Your task to perform on an android device:  Open the DigiCal App,  Open the Live Raters Meeting  Event Select the Add Reminder for notification and set the notification for 1 hour and 30 minutes before. 
Image 0: 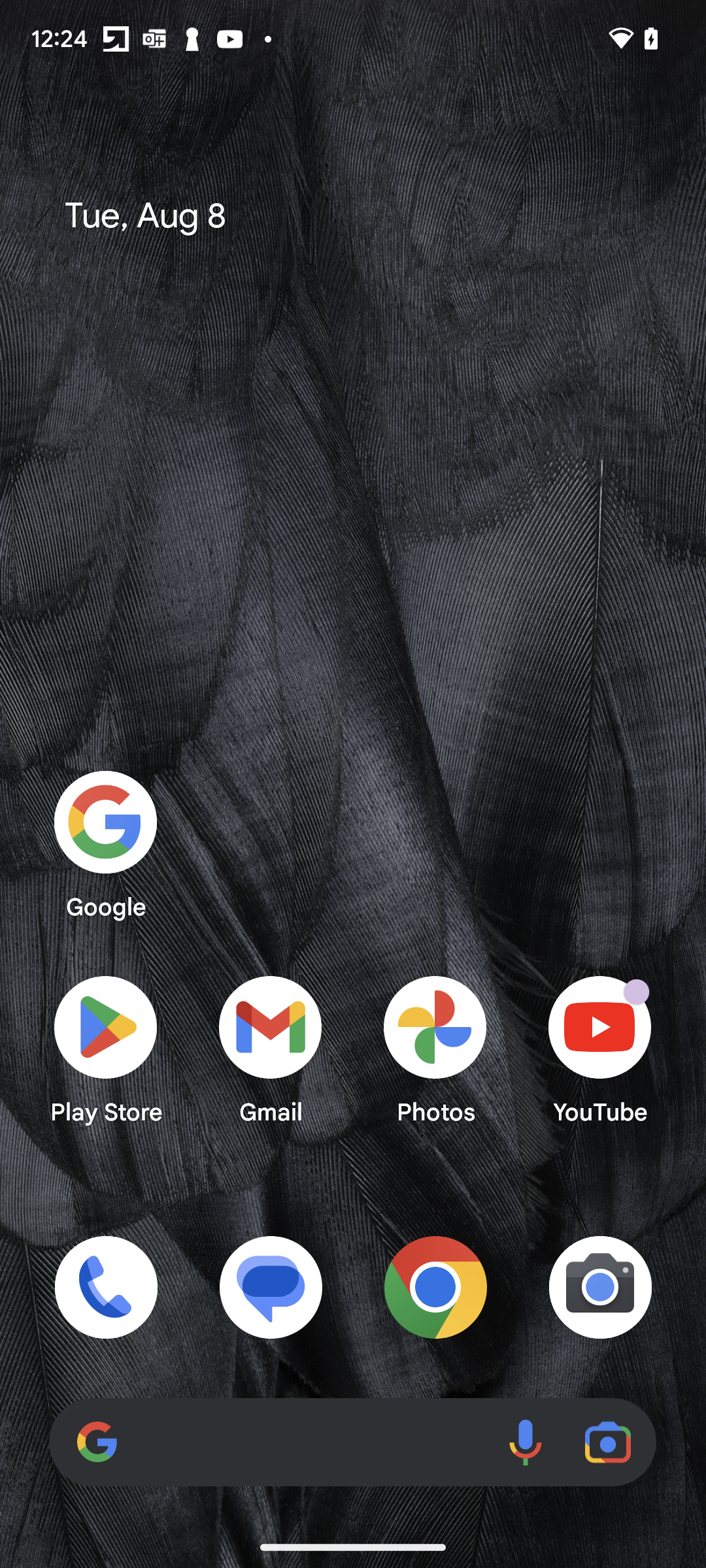
Open the DigiCal App
Step 0: open app "DigiCal"
Image 1: 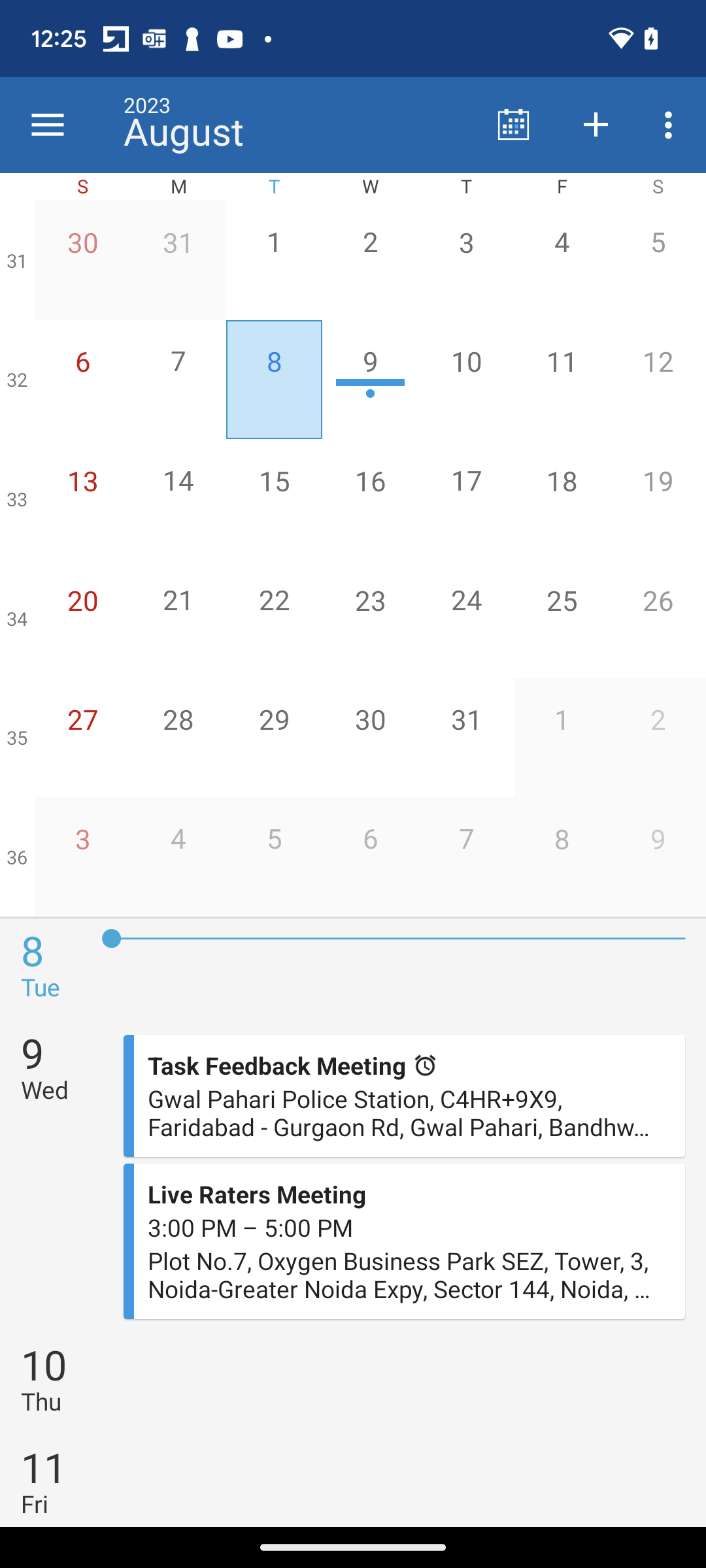
Open the Event of Live Raters Meeting
Step 1: click (399, 1274)
Image 2: 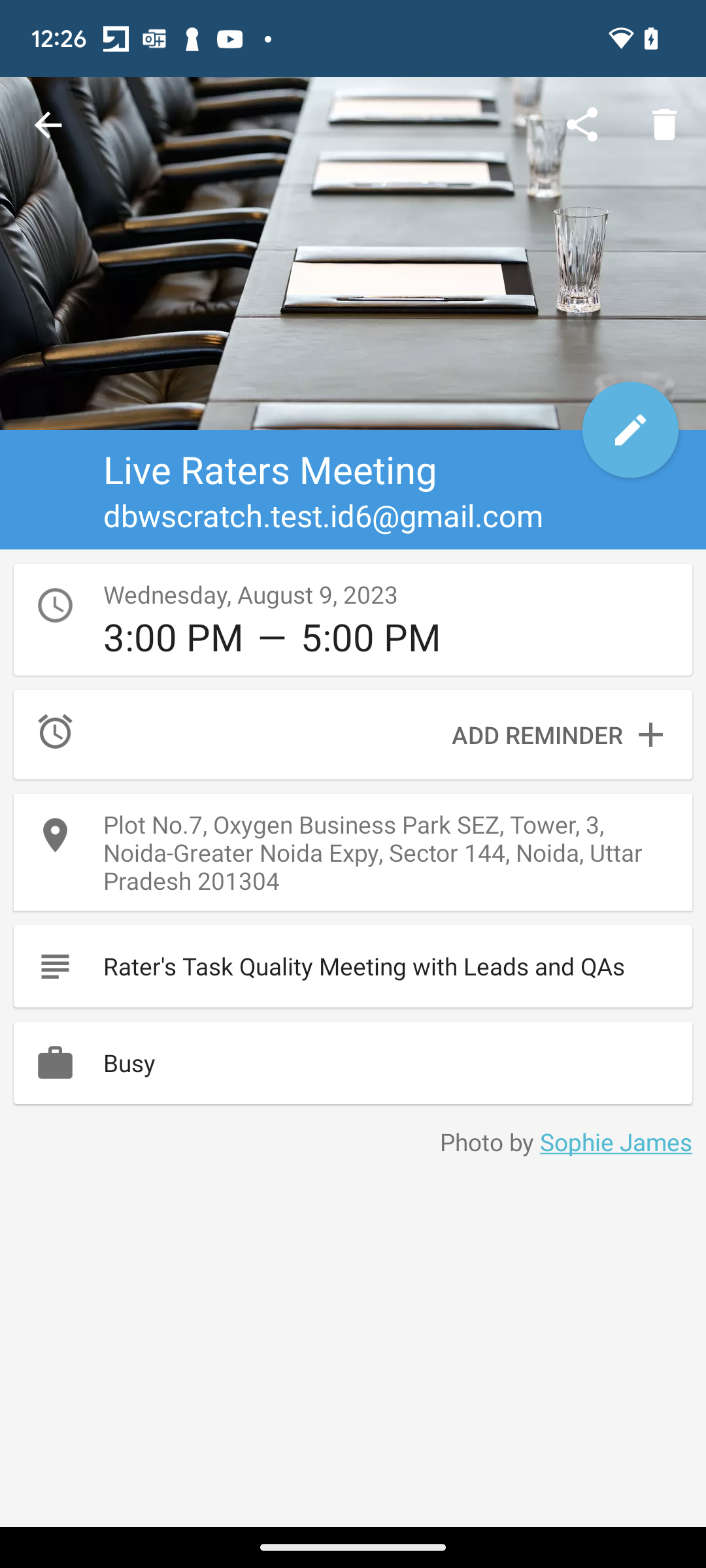
Click on the Add Reminder
Step 2: click (537, 734)
Image 3: 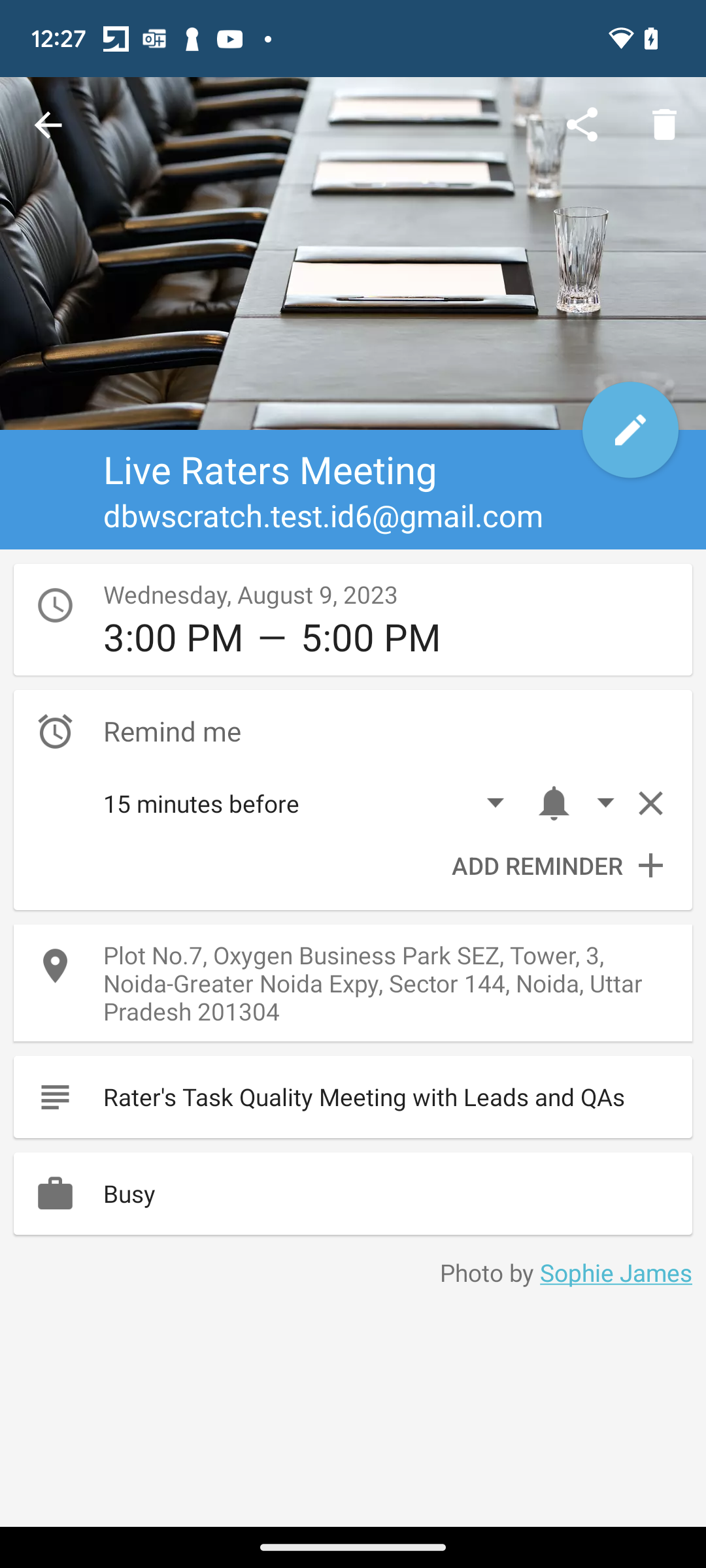
Click on the Drop-down Icon 
Step 3: click (497, 796)
Image 4: 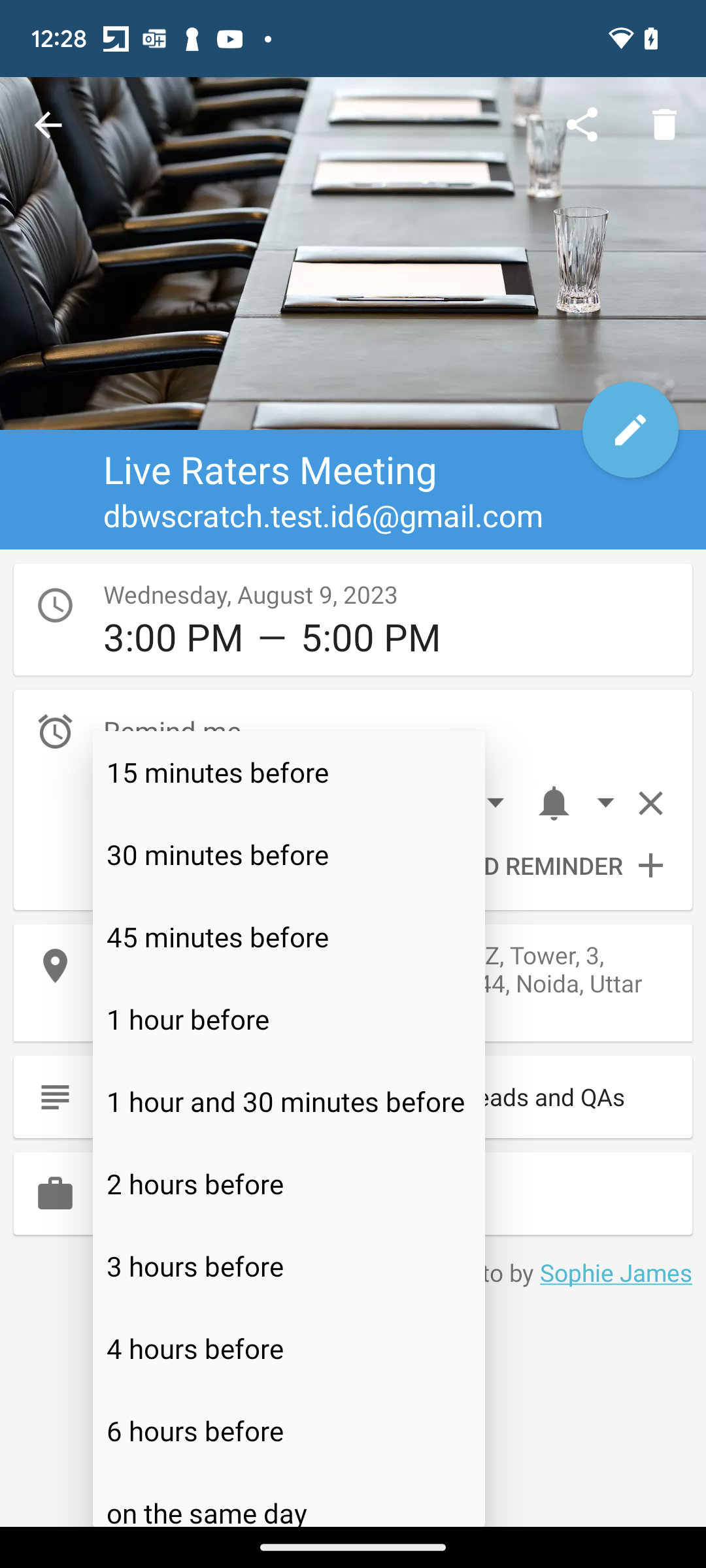
Select the notification for 1 hour and 30 minutes before
Step 4: click (289, 1101)
Image 5: 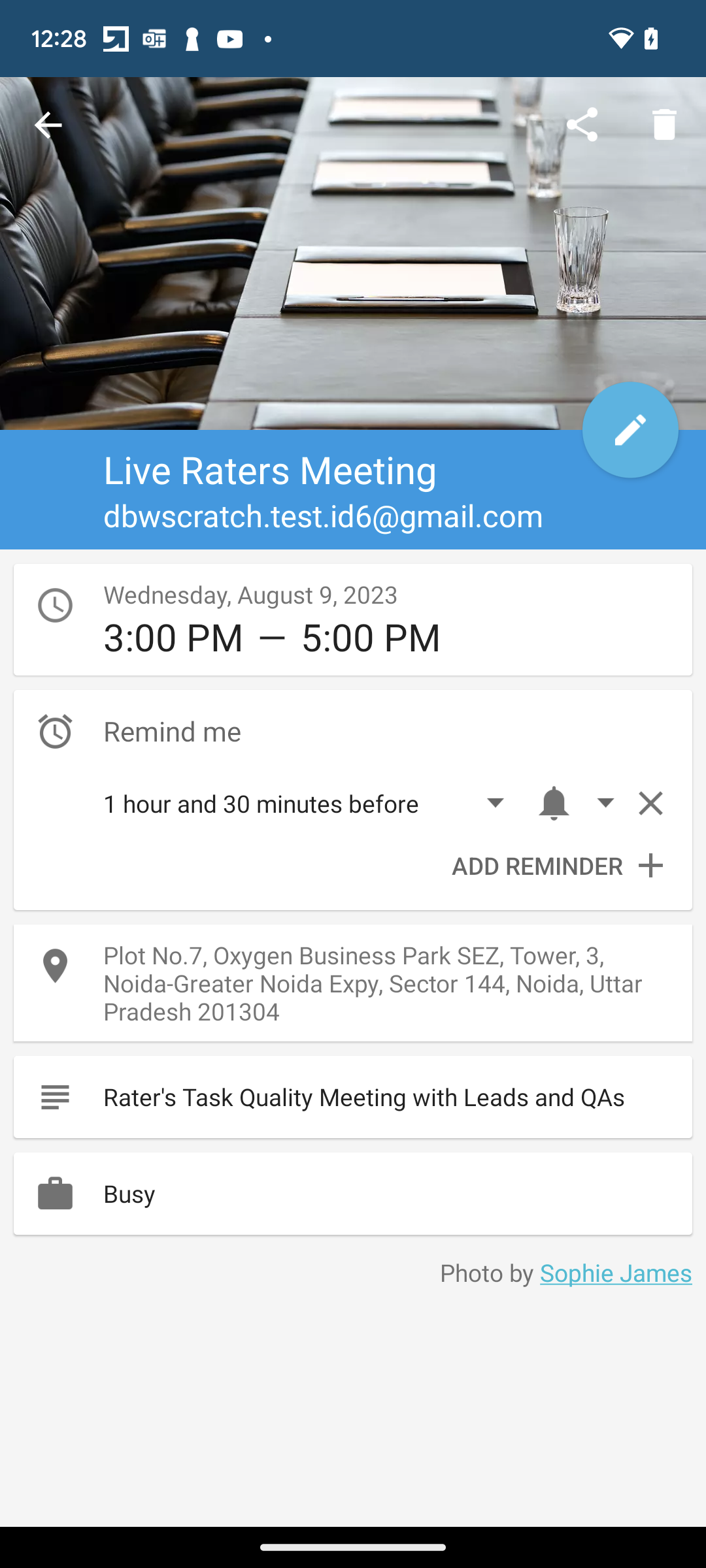
Click on the Edit Button 
Step 5: click (630, 430)
Image 6: 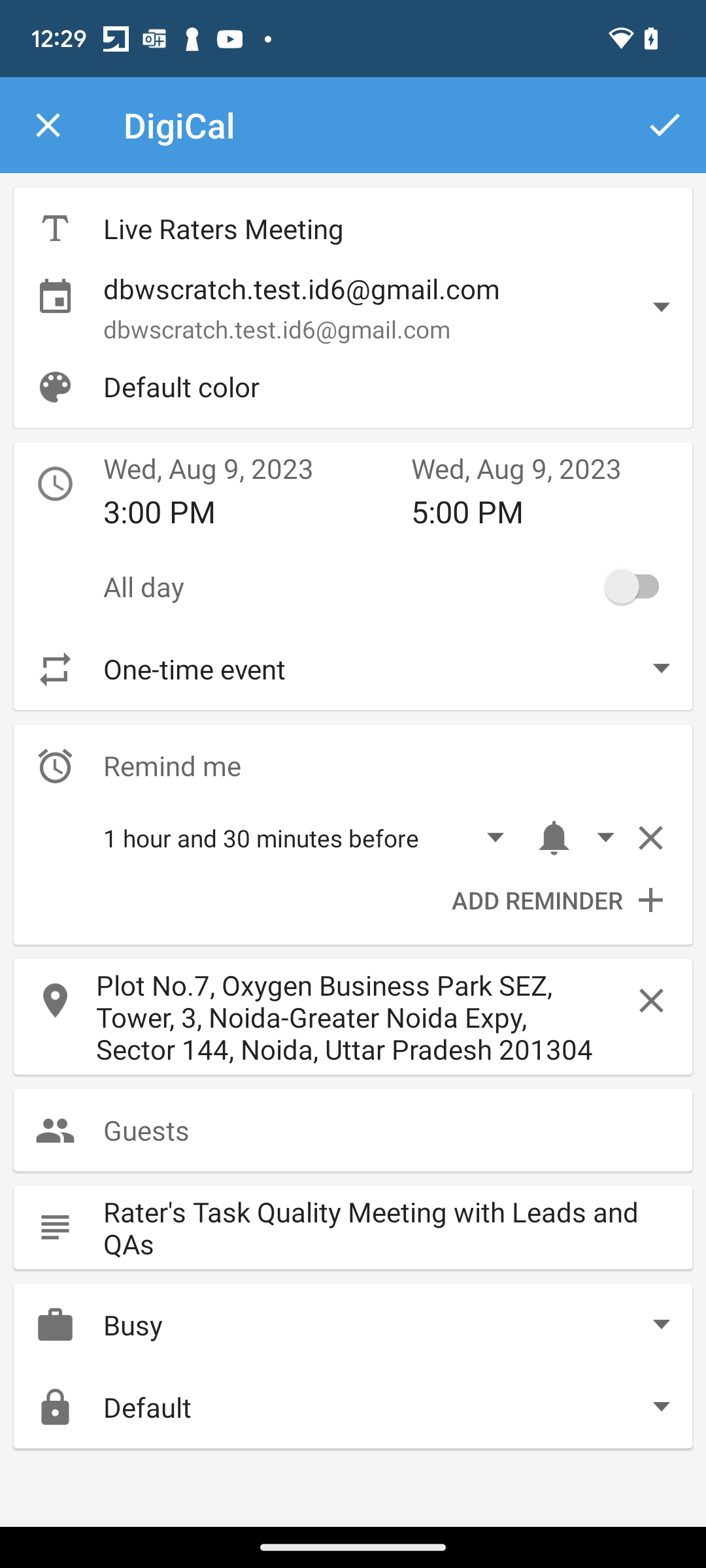
Switch on the Toggle Button for set up the notification 
Step 6: click (639, 586)